Your task to perform on an android device: All of the business with the Babylon client is over, hence I need to delete the Client_Babylon-GO201 File from Google Drive.
Image 0: 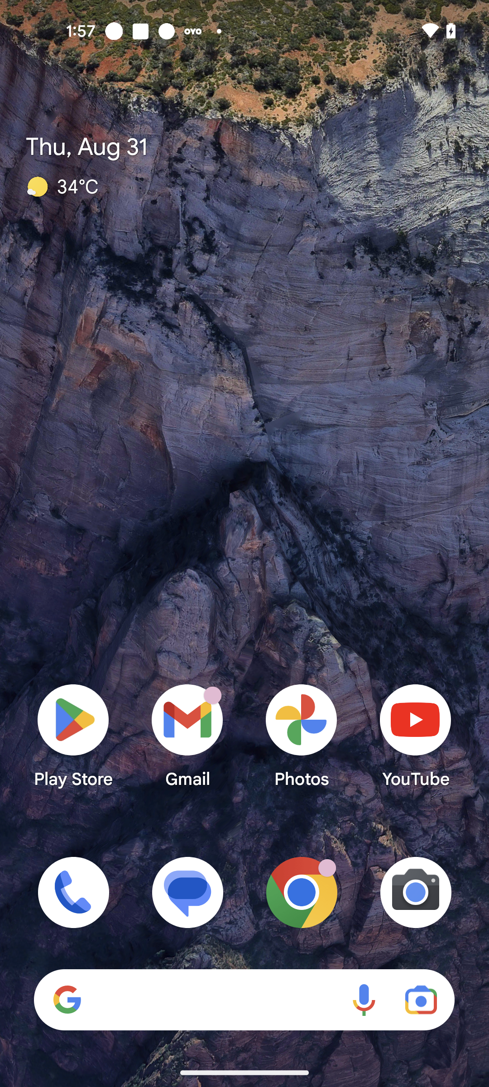
Open Google Drive app
Step 0: open app "Drive"
Image 1: 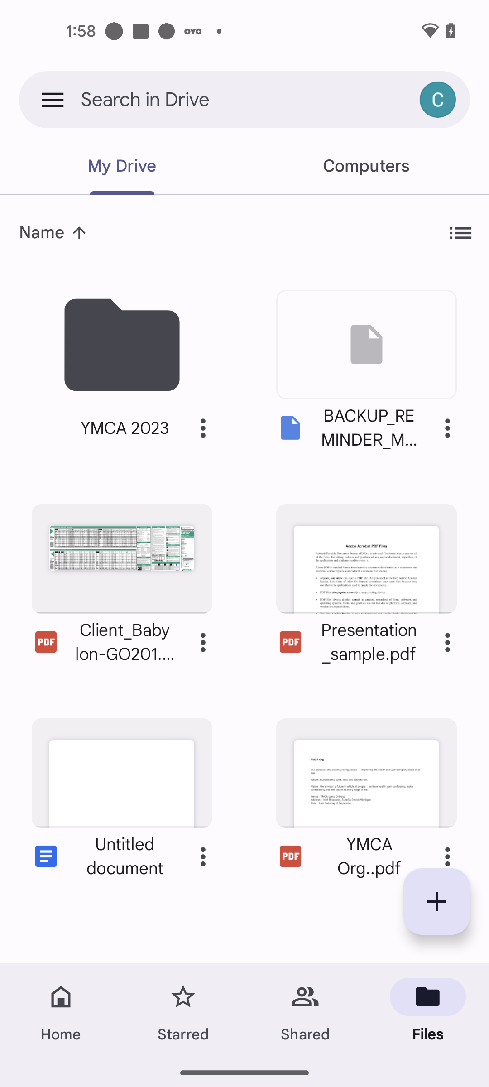
Click on the Three dots icon of the Client_Babylon-GO201 file
Step 1: click (203, 642)
Image 2: 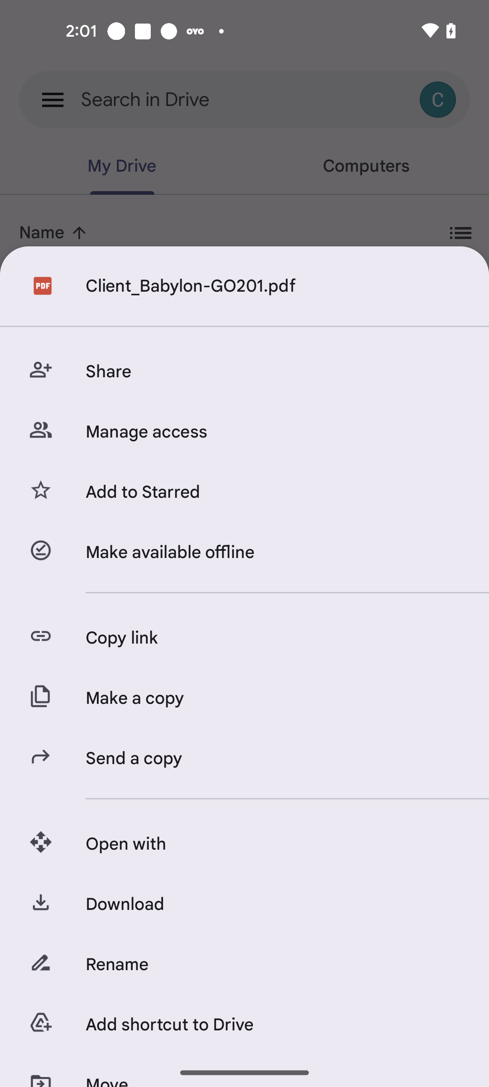
Swipe up
Step 2: scroll down
Image 3: 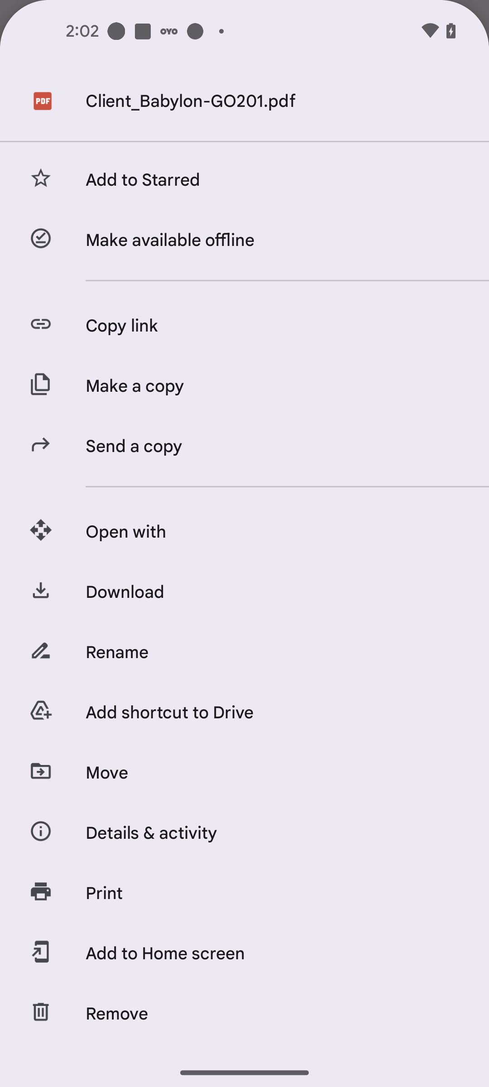
Click on the Remove option at the bottom of the screen
Step 3: click (273, 1014)
Image 4: 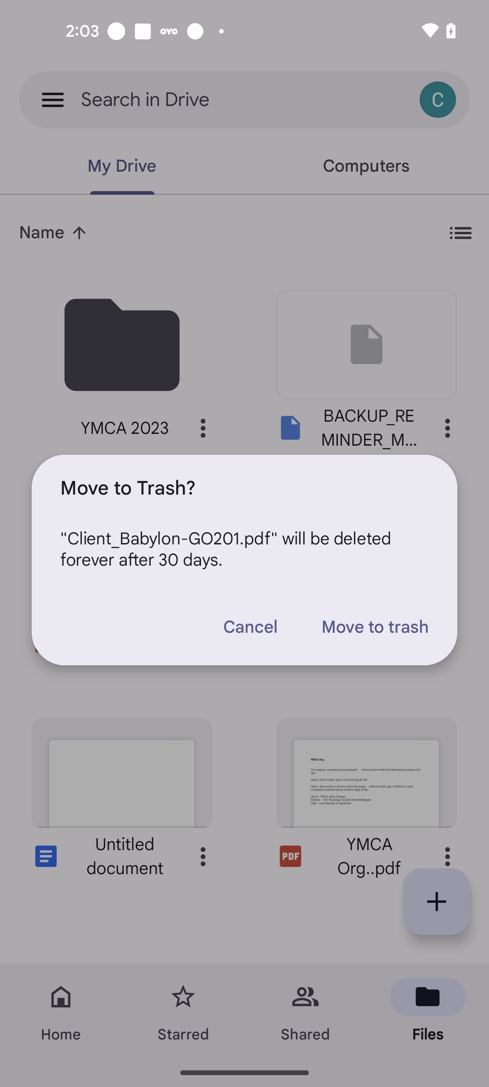
Click on the Move to trash option
Step 4: click (374, 627)